Your task to perform on an android device: I've finished examining the footwear. Using the ASOS app, add the adidas Training Rapidmove trainers in white to my wishlist.
Image 0: 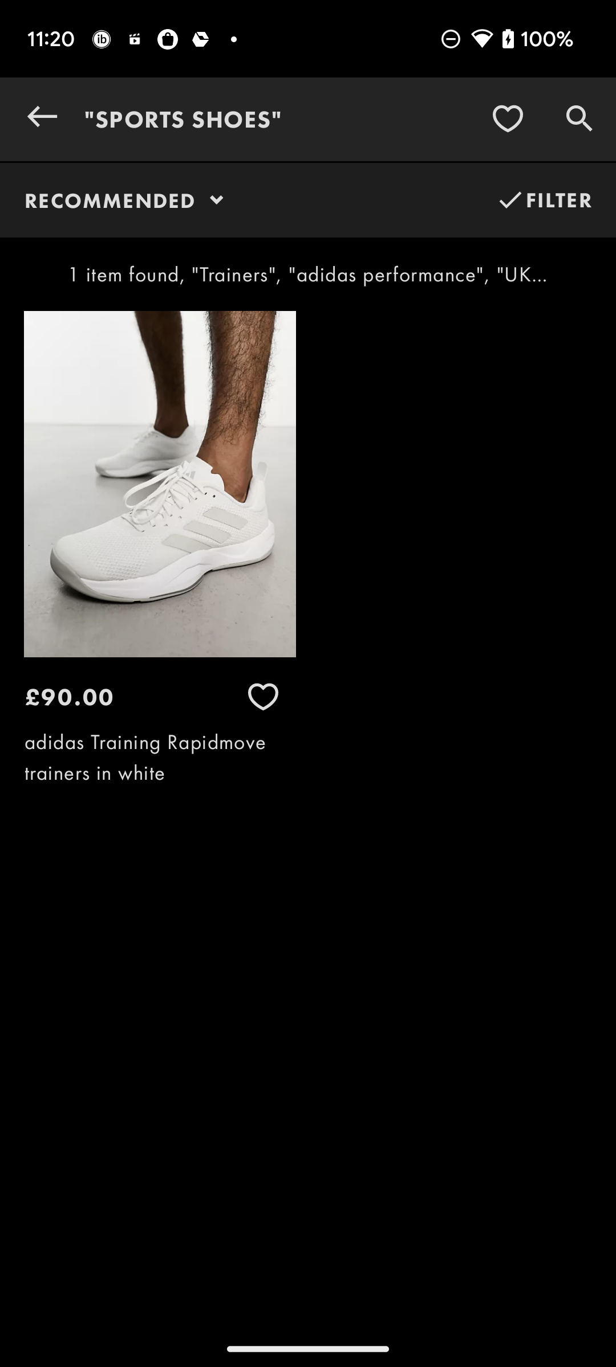
Click on the heart icon of adidas Training Rapidmove trainers in white
Step 0: click (263, 697)